Your task to perform on an android device: Search for the message "how you are" in the Natalie Larson conversation on the chat app.
Image 1: 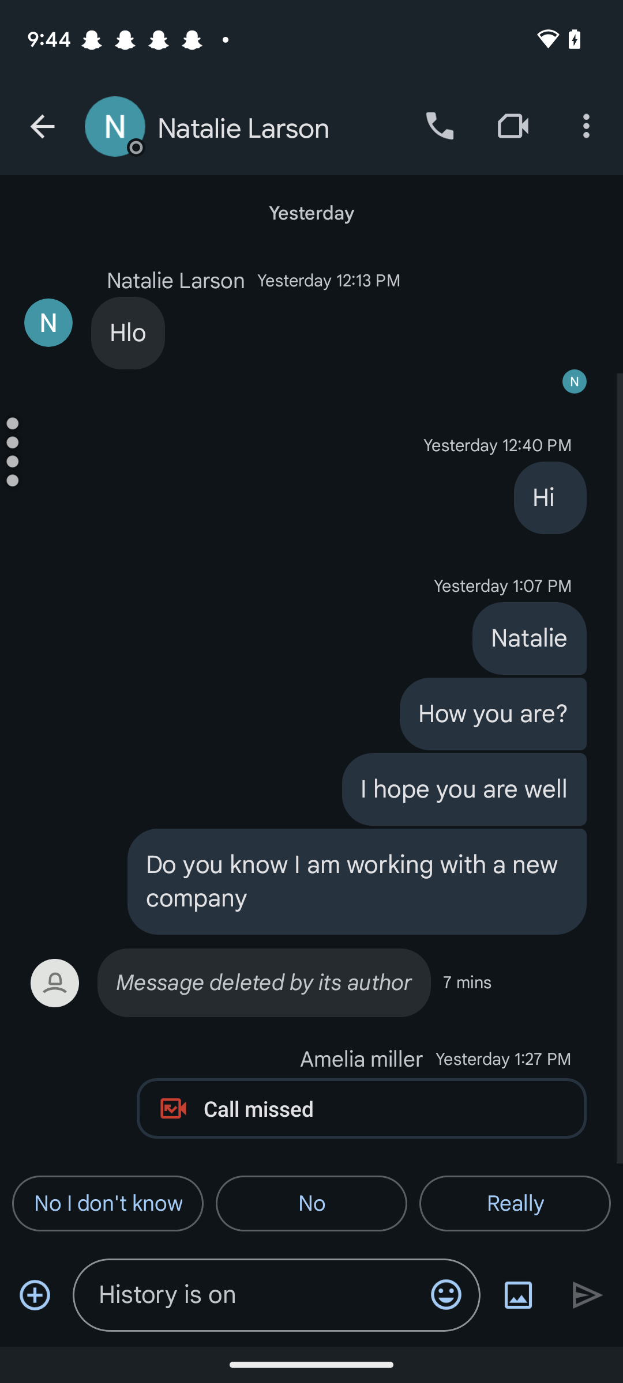
Click on the More Options icon at the top right corner of the screen.
Step 1: click (586, 126)
Image 2: 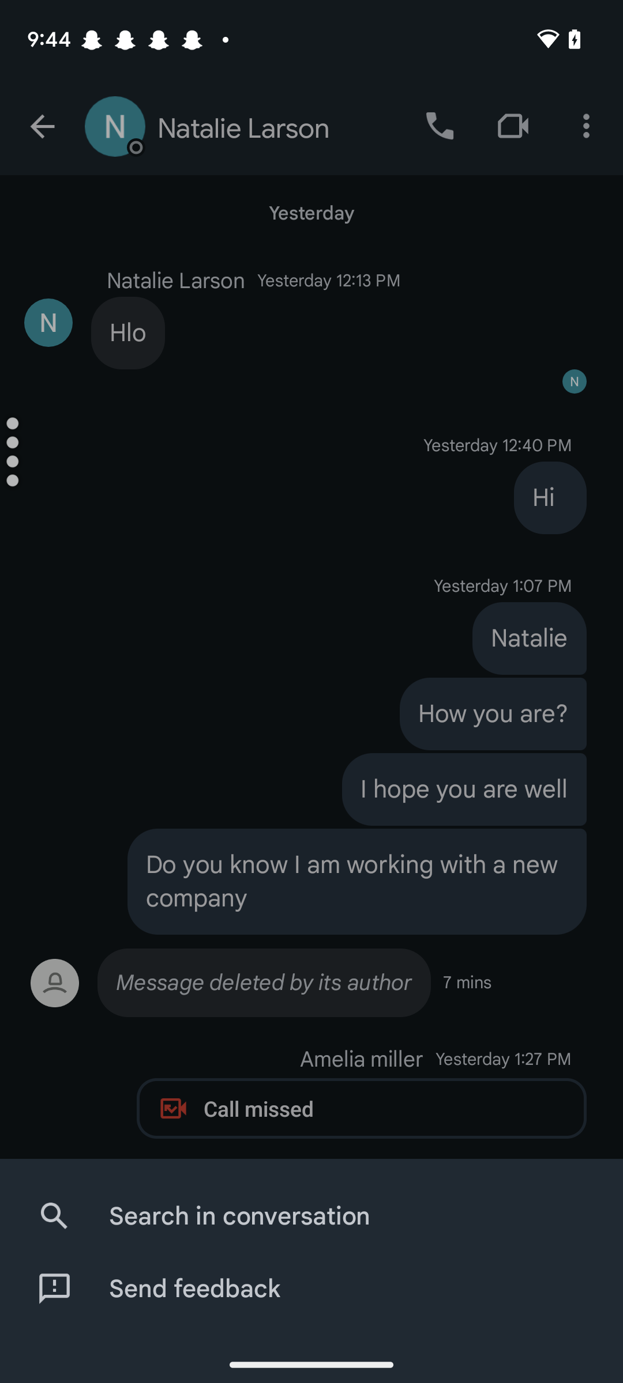
Click on the tab Search in Conversation.
Step 2: click (239, 1216)
Image 4: 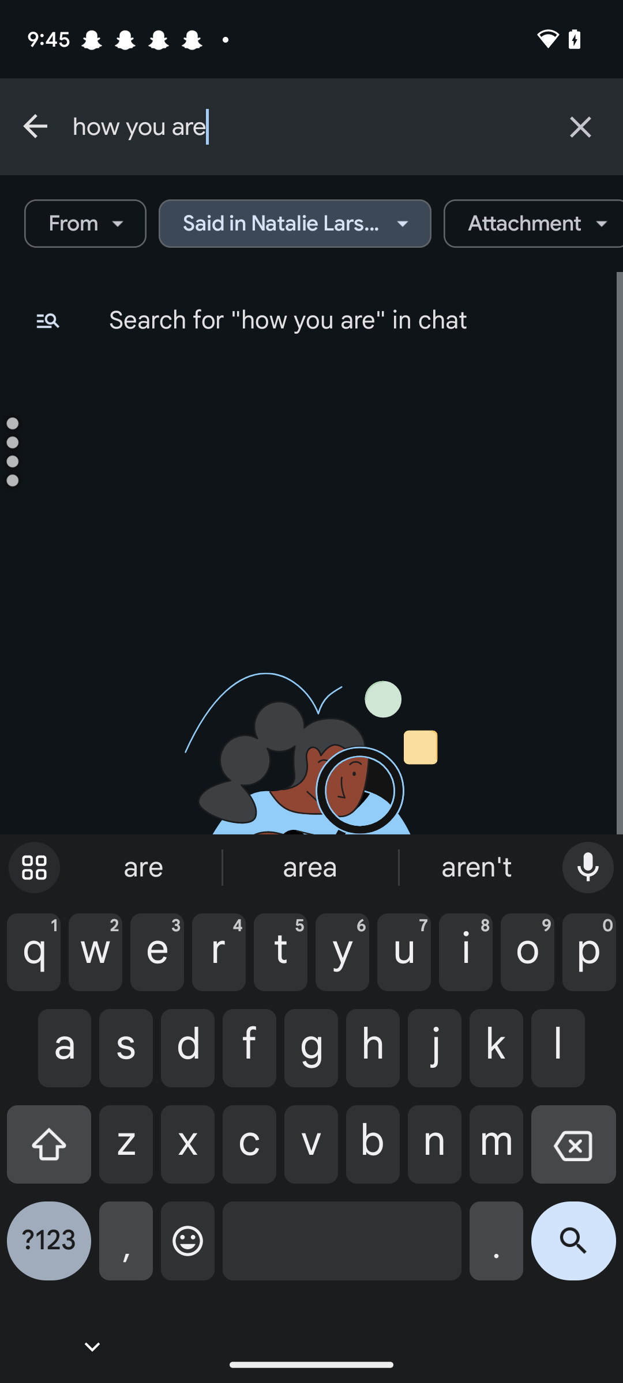
Click  on the search icon at the bottom right corner of the Keyboard.
Step 4: click (573, 1250)